Your task to perform on an android device: Click on the KALENJI women running shoes run active-grey option
Image 0: 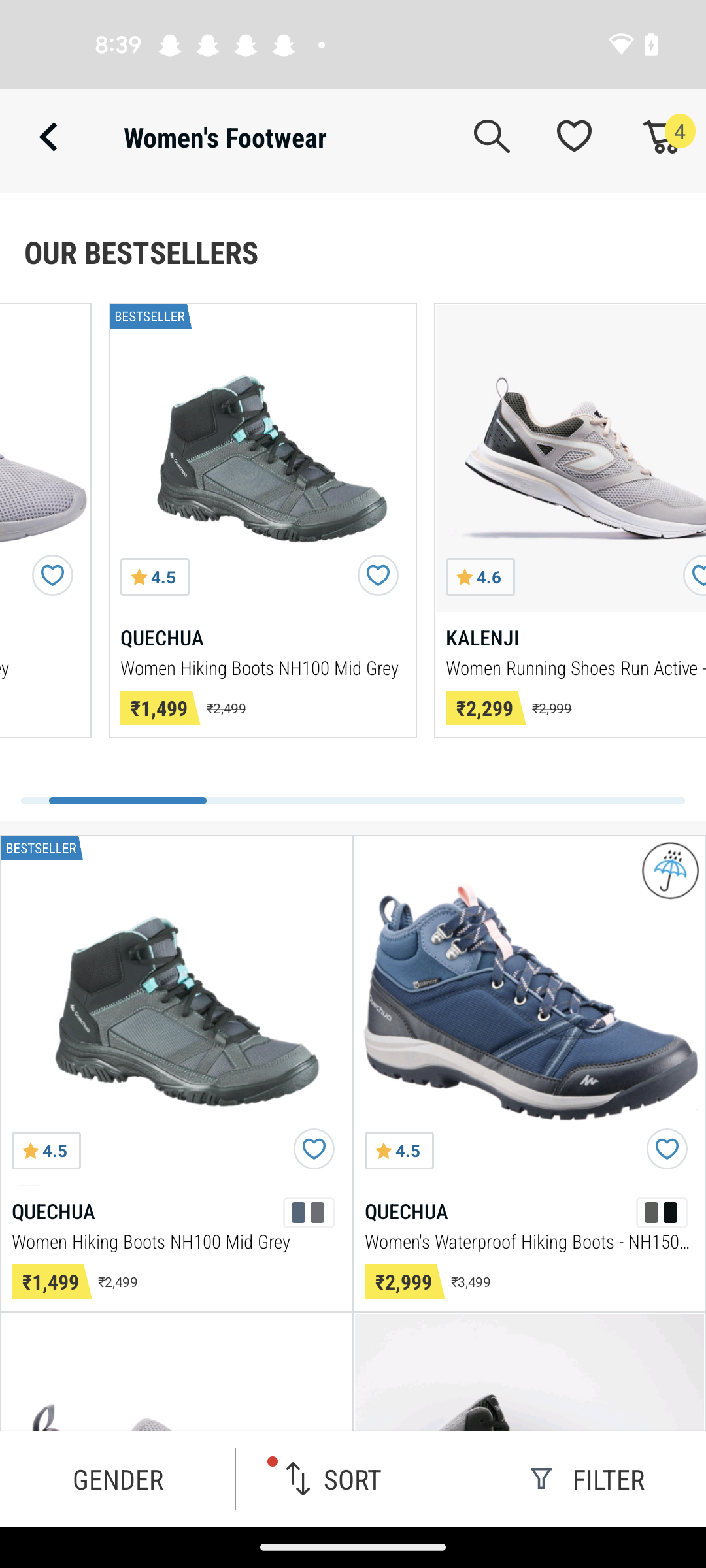
Step 0: click (532, 496)
Image 1: 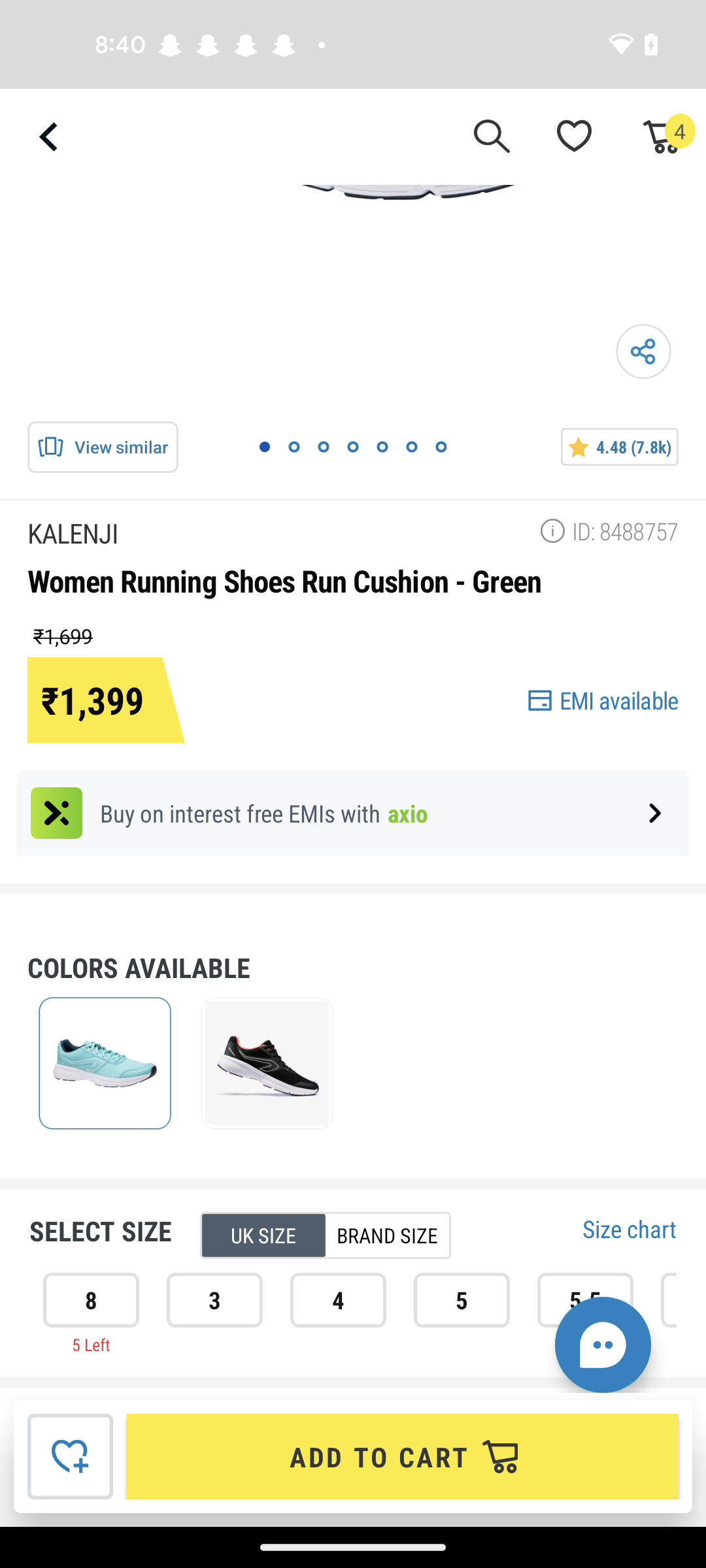
Swipe up
Step 1: scroll down
Image 2: 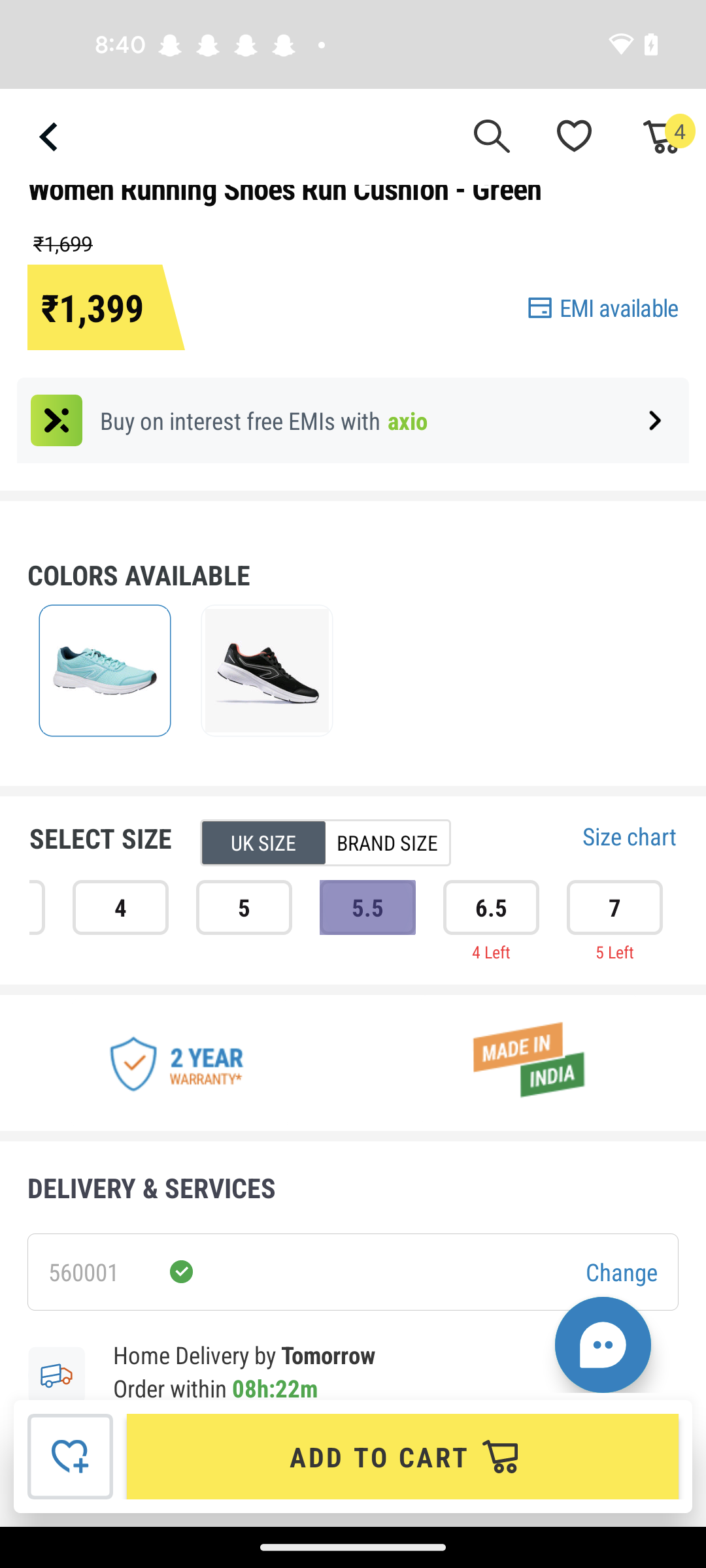
Swipe up
Step 2: wait
Image 3: 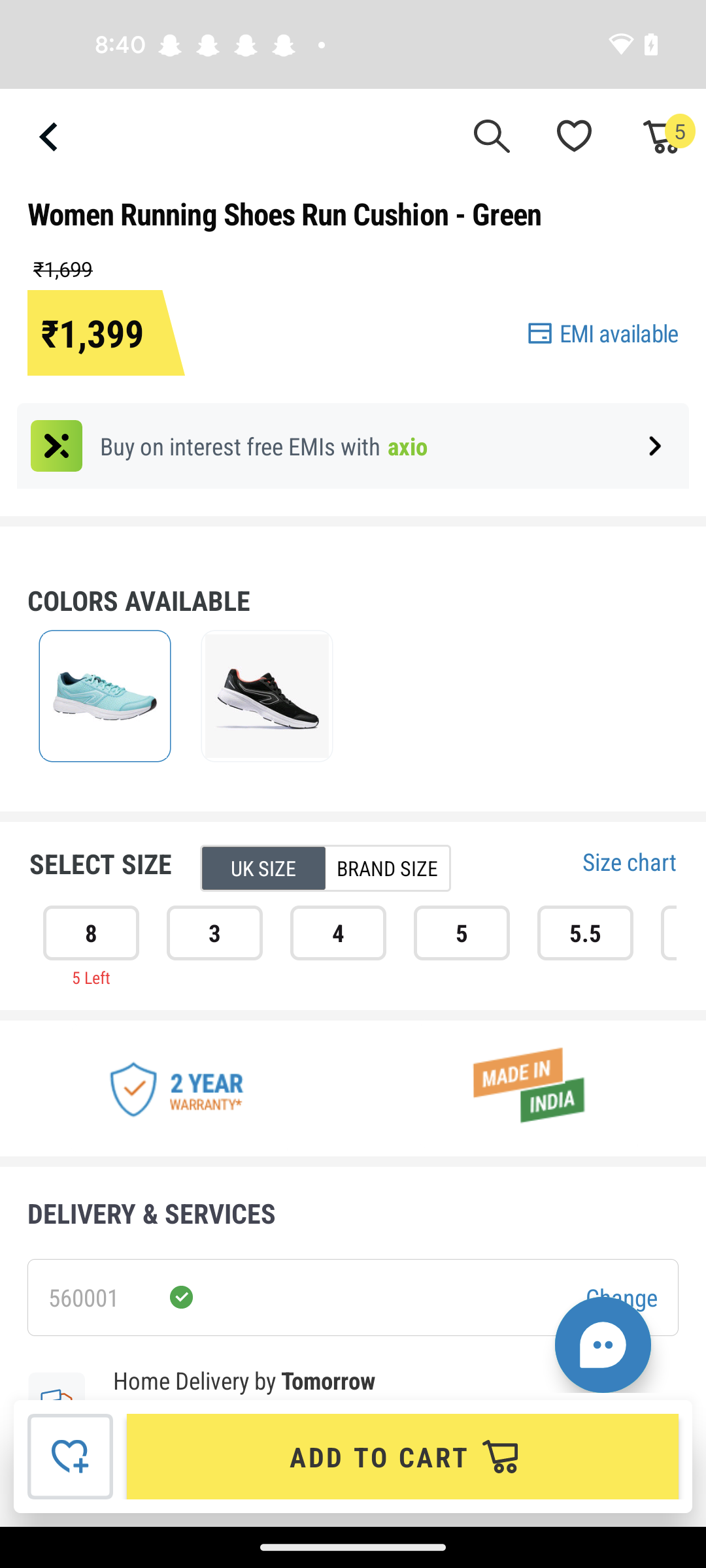
Select the shoe size 8
Step 3: click (90, 933)
Image 4: 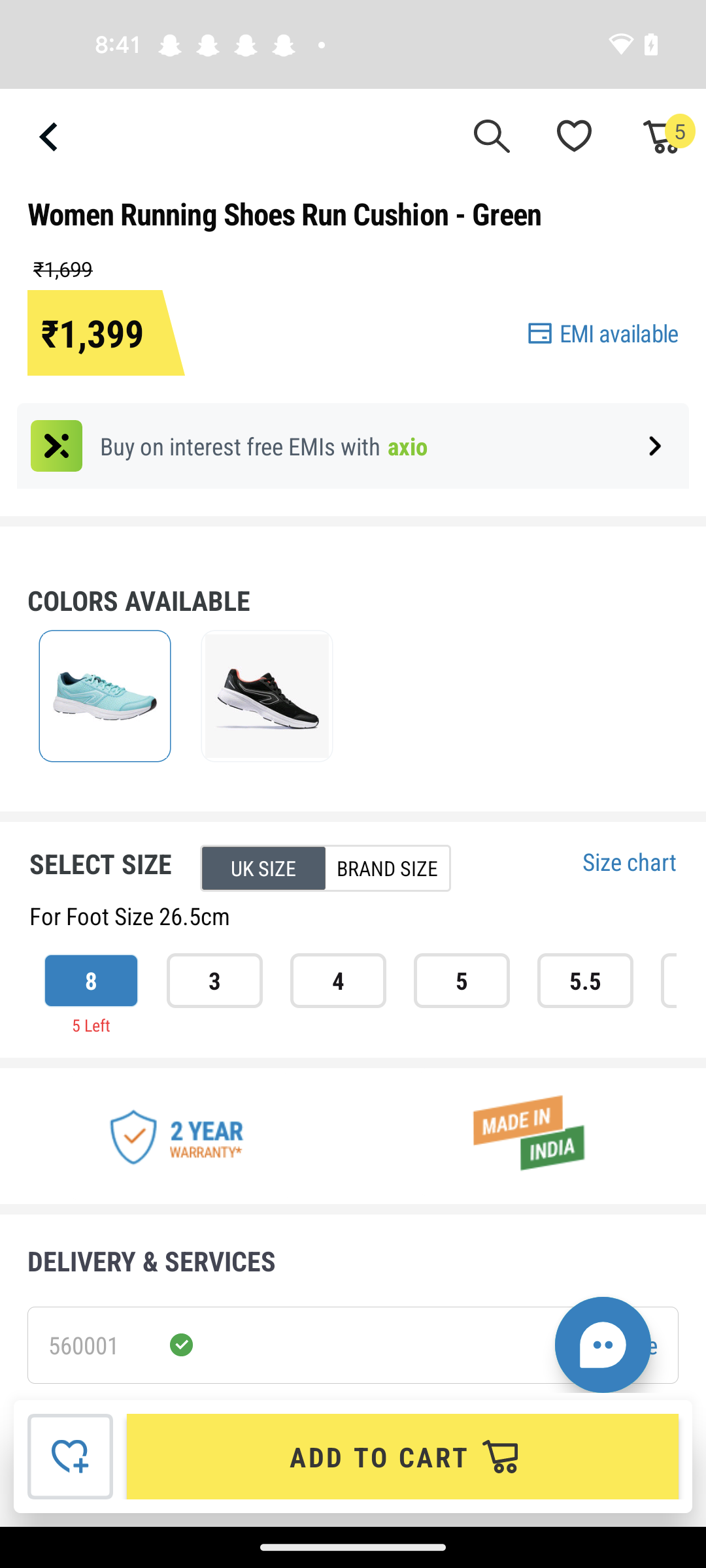
Click on the Add to cart tab
Step 4: click (403, 1456)